Your task to perform on an android device: In Moovit app, Open first search result and see the details about departure and arrival times, stop number and running time
Image 0: 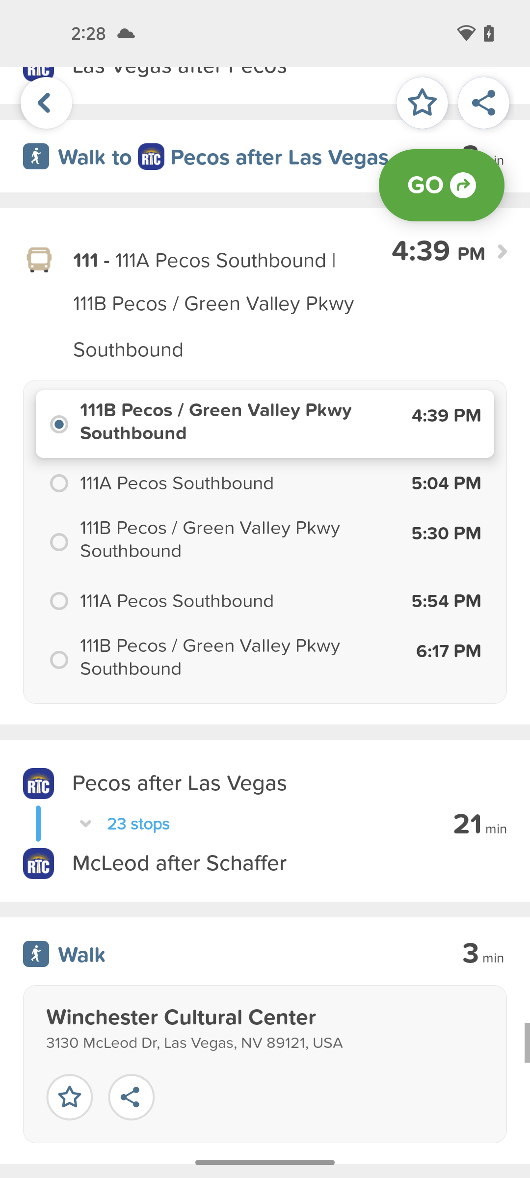
Open Moovit app
Step 0: open app "Moovit"
Image 1: 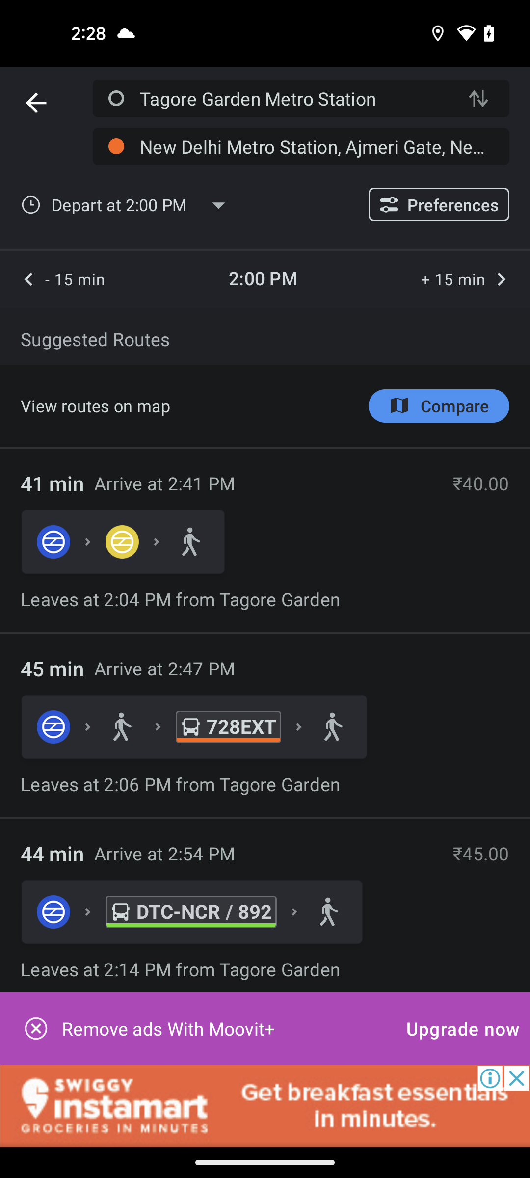
Click on the first search results
Step 1: click (265, 540)
Image 2: 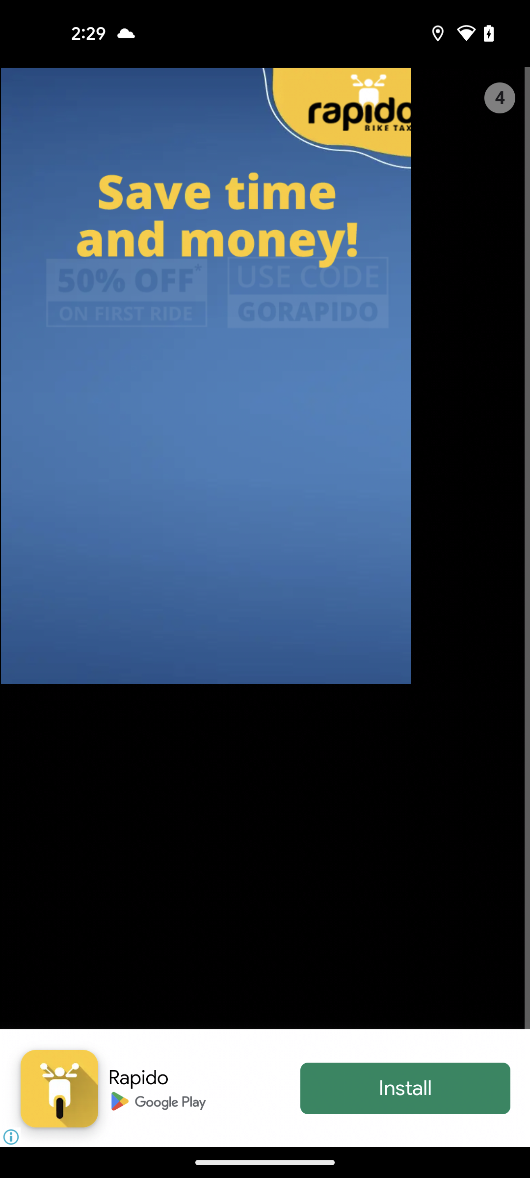
Click on the first search results
Step 2: wait
Image 4: 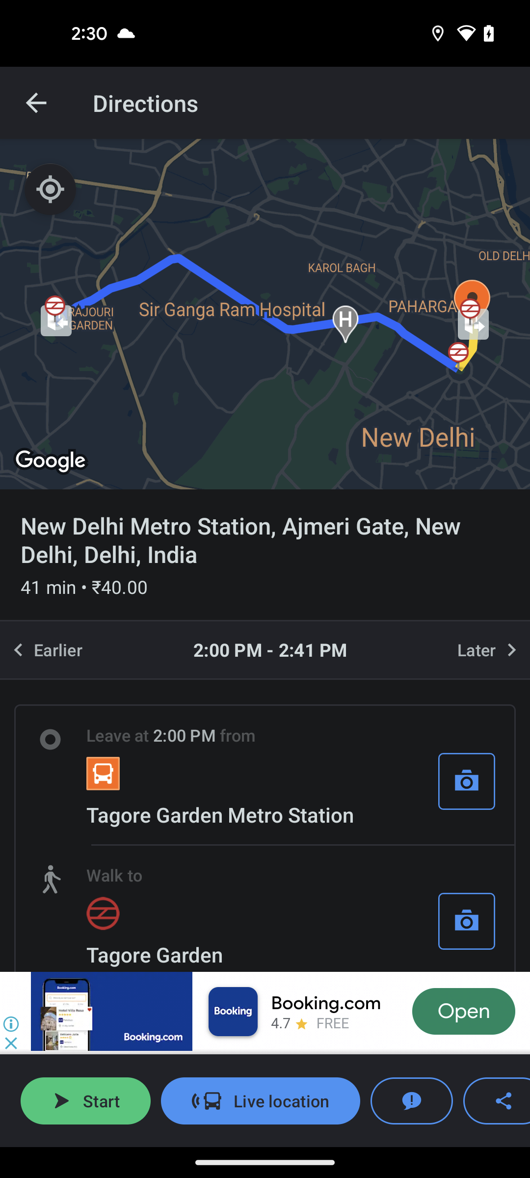
Scroll down to more view
Step 4: scroll down